Your task to perform on an android device: Check other customers opinions about the 1 set tubular deadbolt lock,single cylinder with 3 pcs brass key,apartment home,school dormitory door lock by reading their reviews.
Image 0: 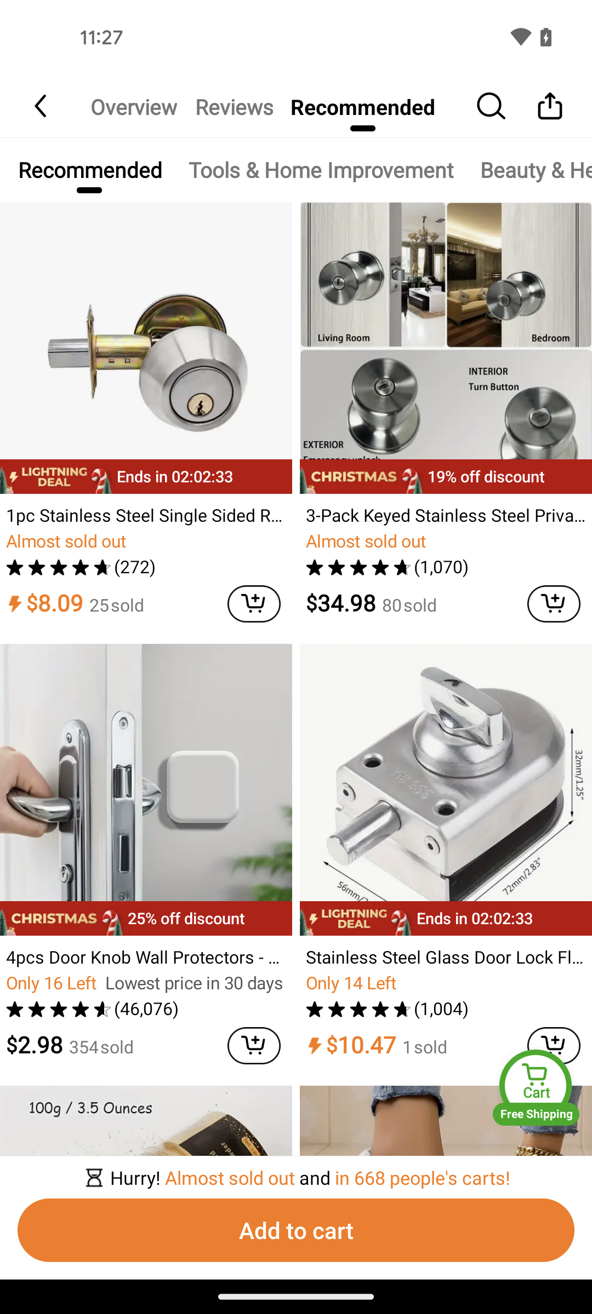
Tap on the reviews option at the top of the screen
Step 0: click (234, 106)